Your task to perform on an android device: Open the Savvy app and change the time zone to short
Image 0: 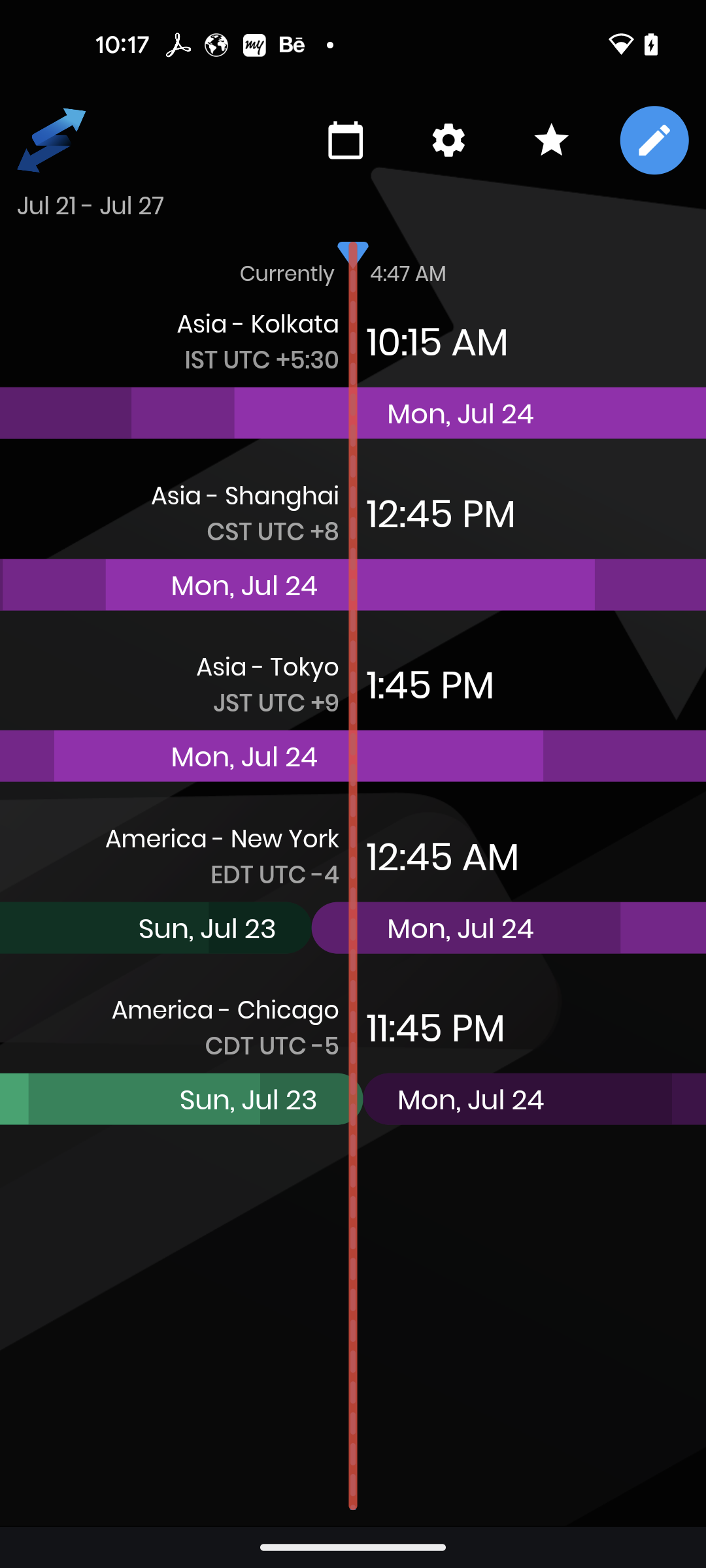
Open the savvy app
Step 0: open app "Savvy Time"
Image 2: 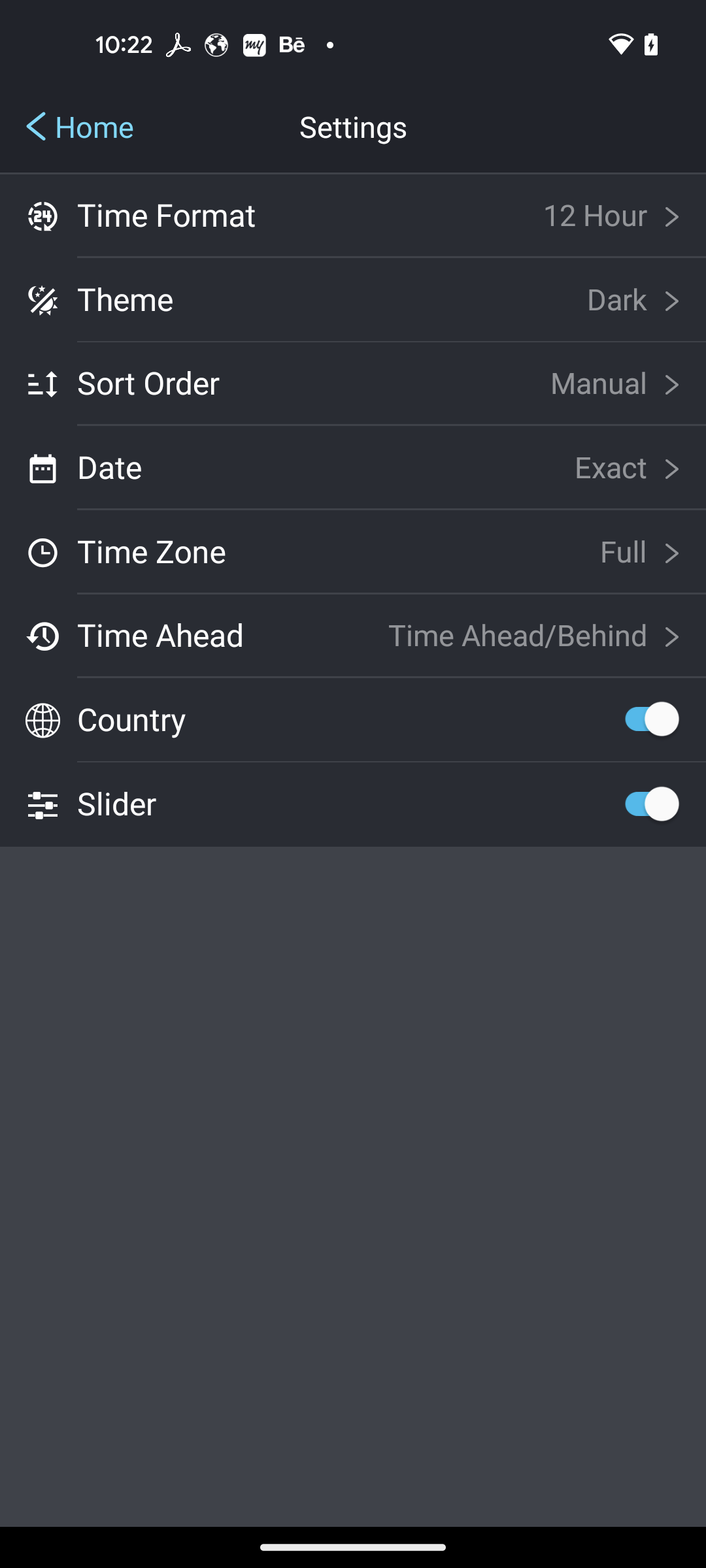
click on time zone
Step 2: click (294, 547)
Image 3: 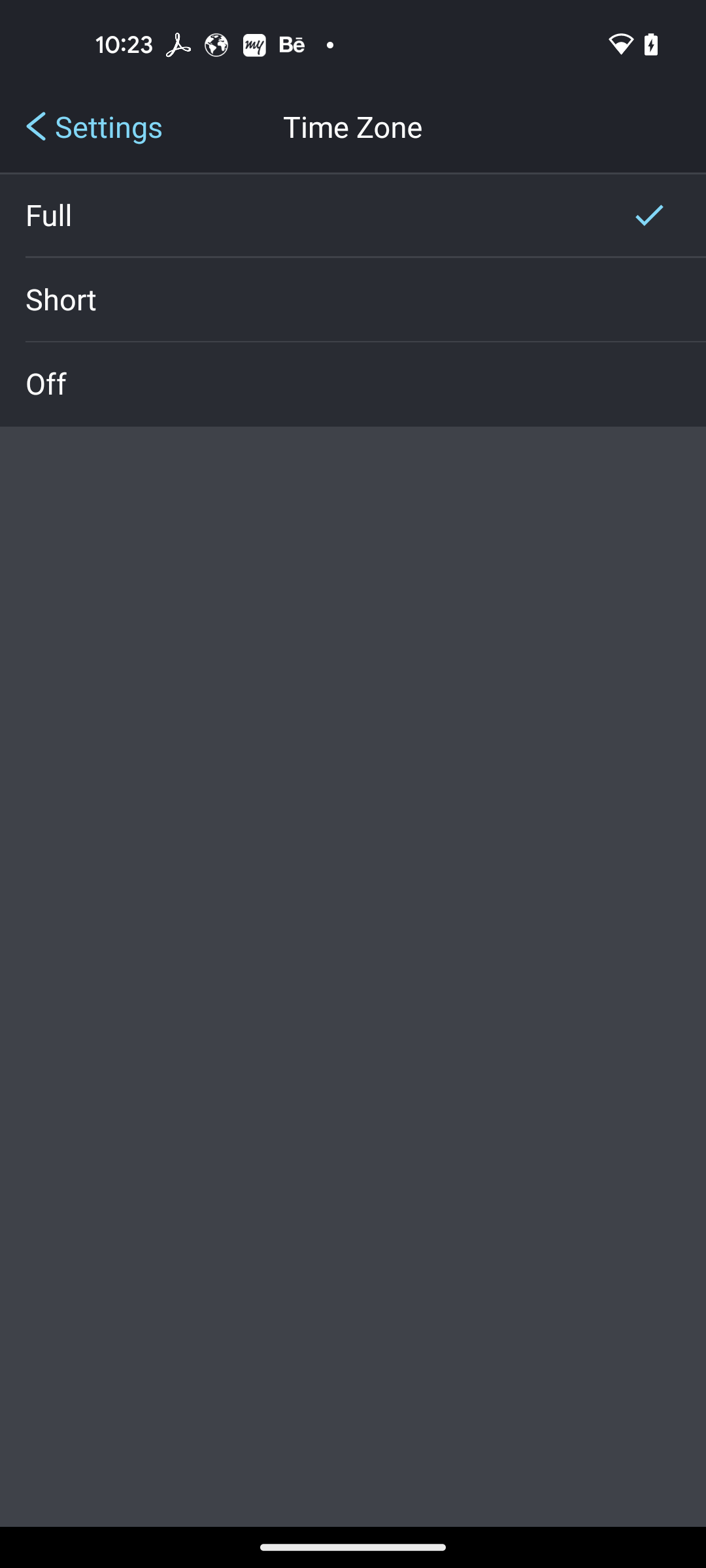
select short time zone
Step 3: click (294, 301)